Your task to perform on an android device: I need new sports shoes in size 8 for my morning walks, thus I wish to browse sport shoes
Image 0: 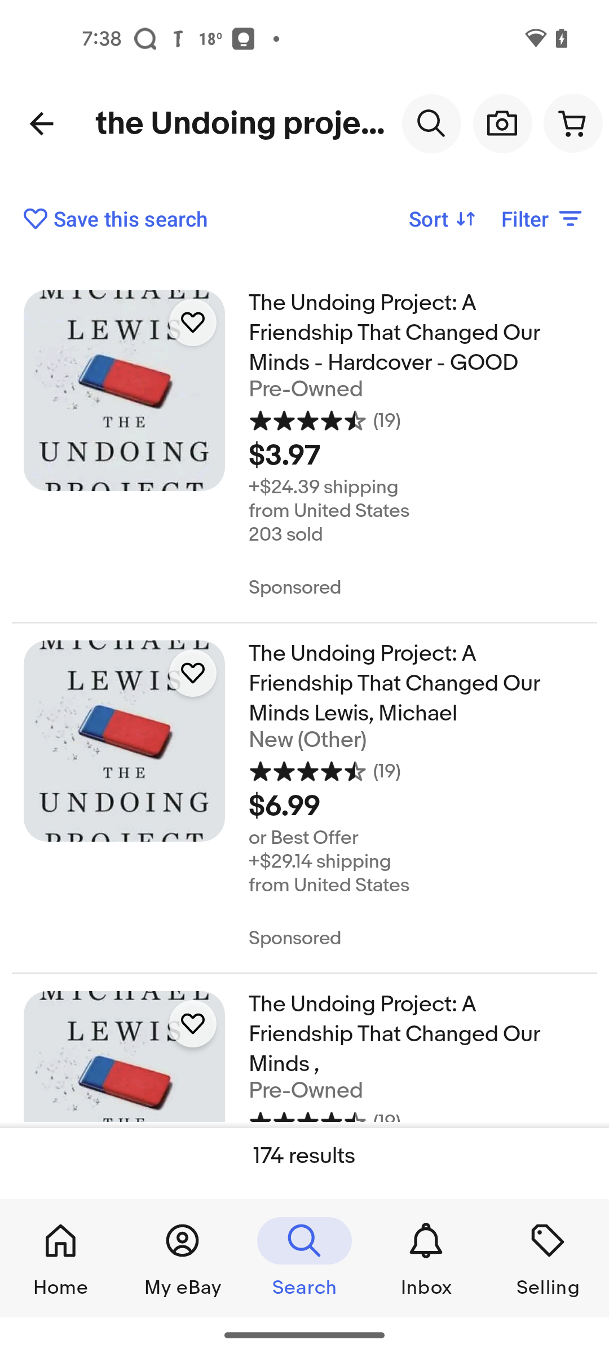
click on the search bar
Step 0: click (239, 124)
Image 1: 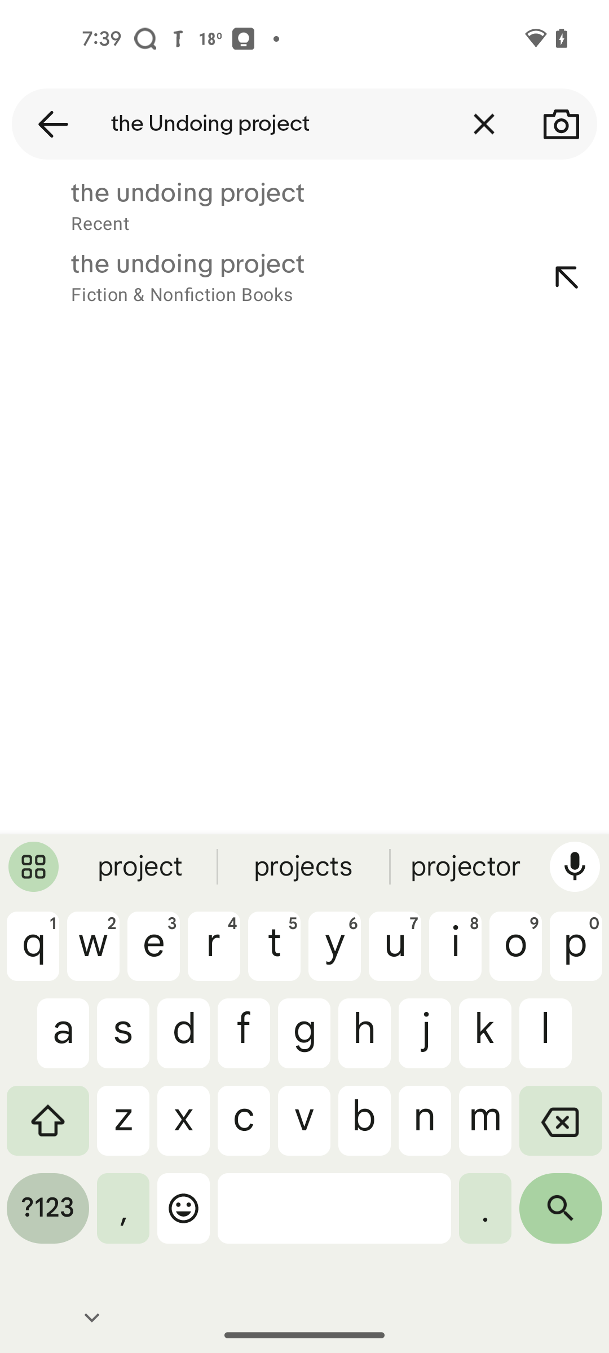
clear search bar
Step 1: click (484, 123)
Image 2: 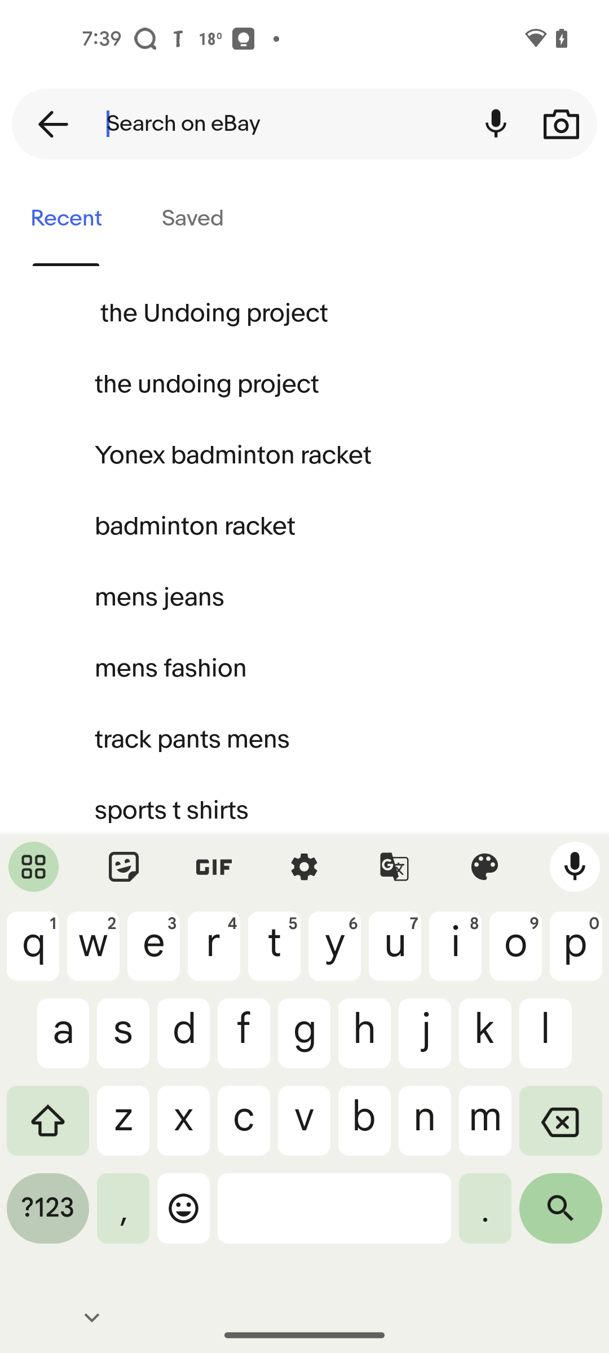
search for sports shoes 
Step 2: type "Sports shoes"
Image 4: 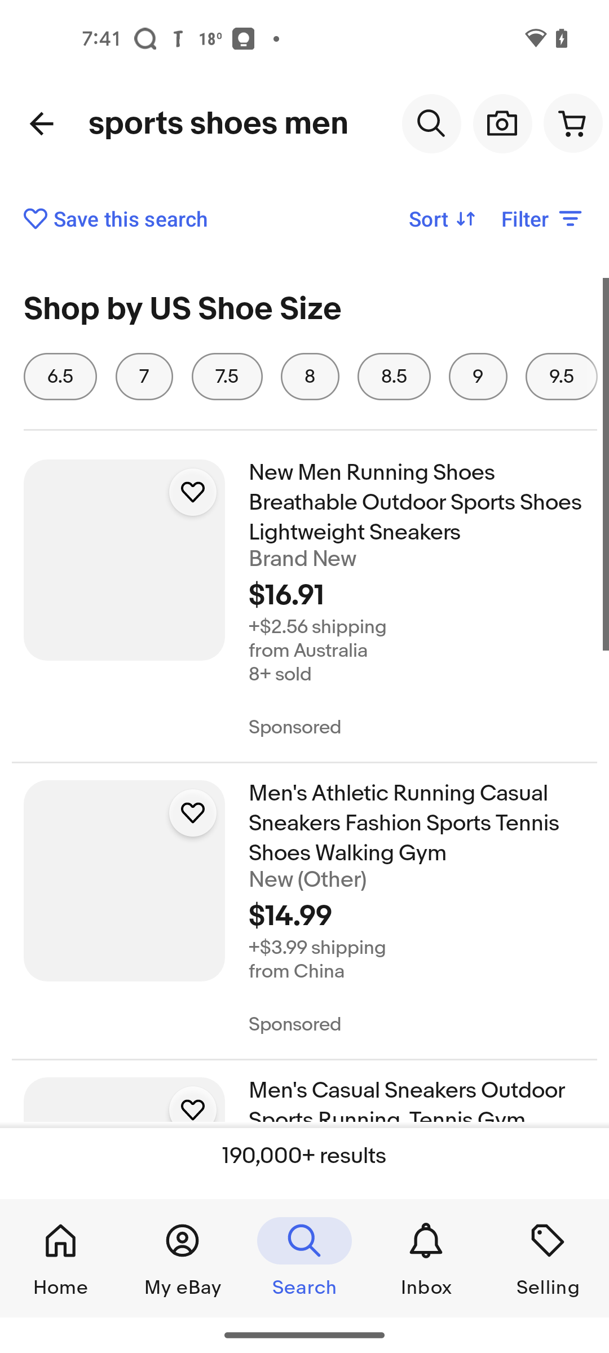
click on the filter
Step 4: click (543, 219)
Image 5: 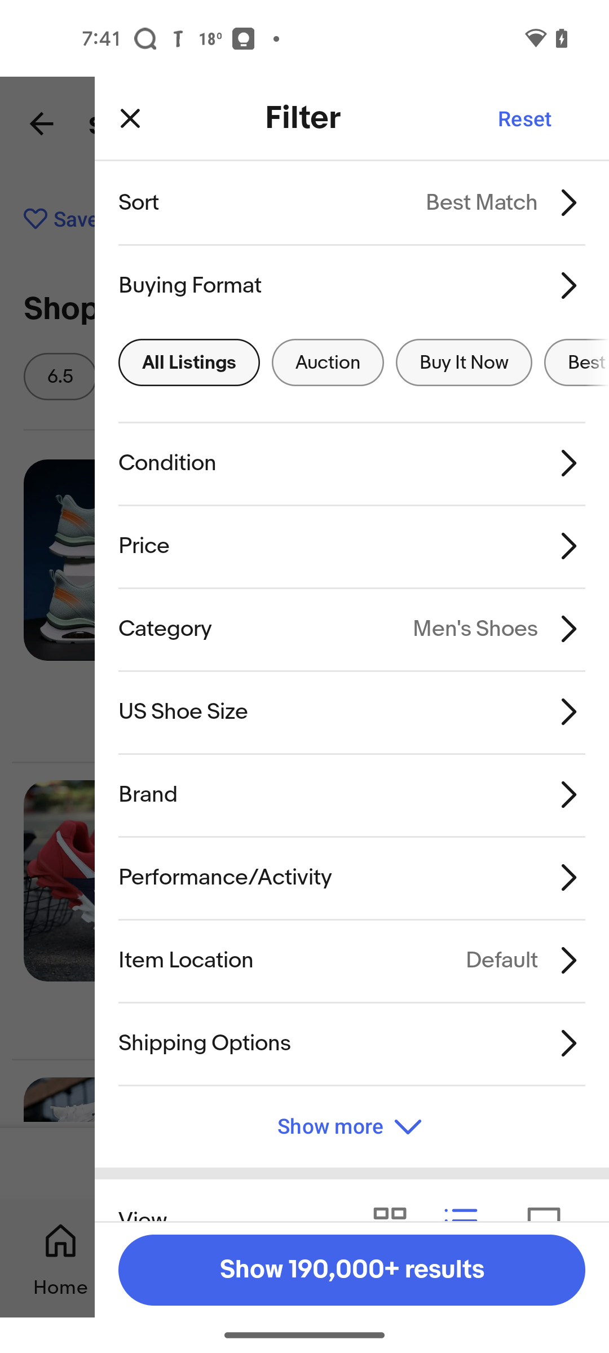
click on the US shoe size
Step 5: click (352, 711)
Image 6: 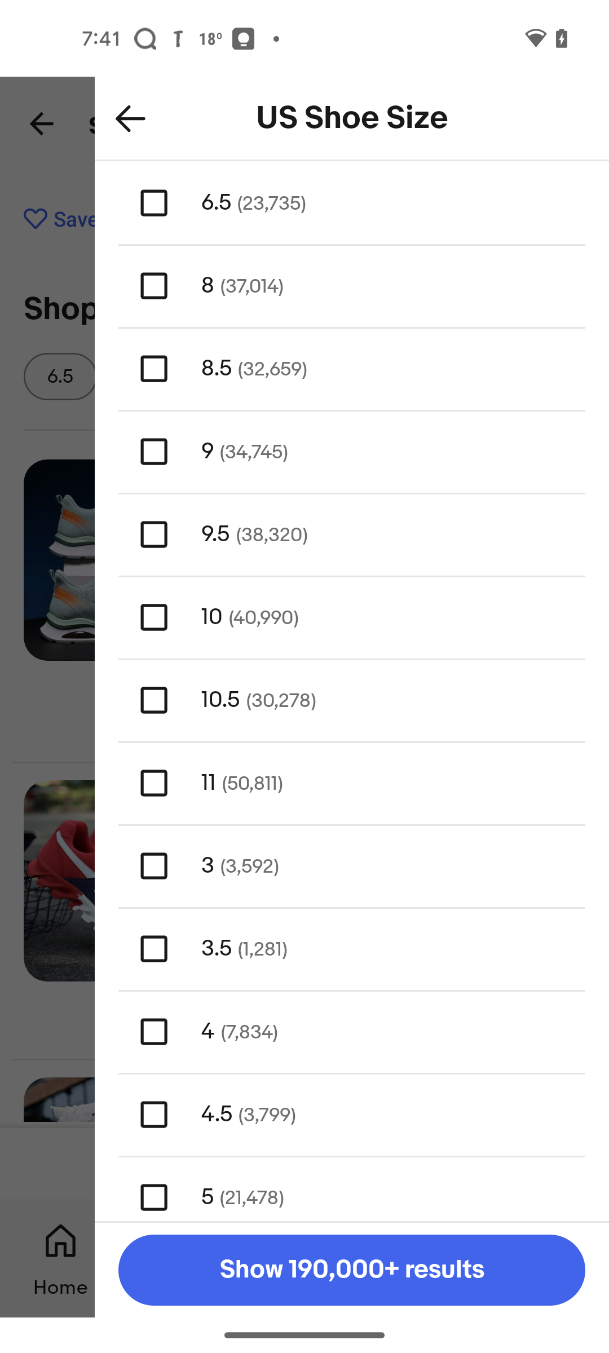
select the 8 size
Step 6: click (154, 286)
Image 7: 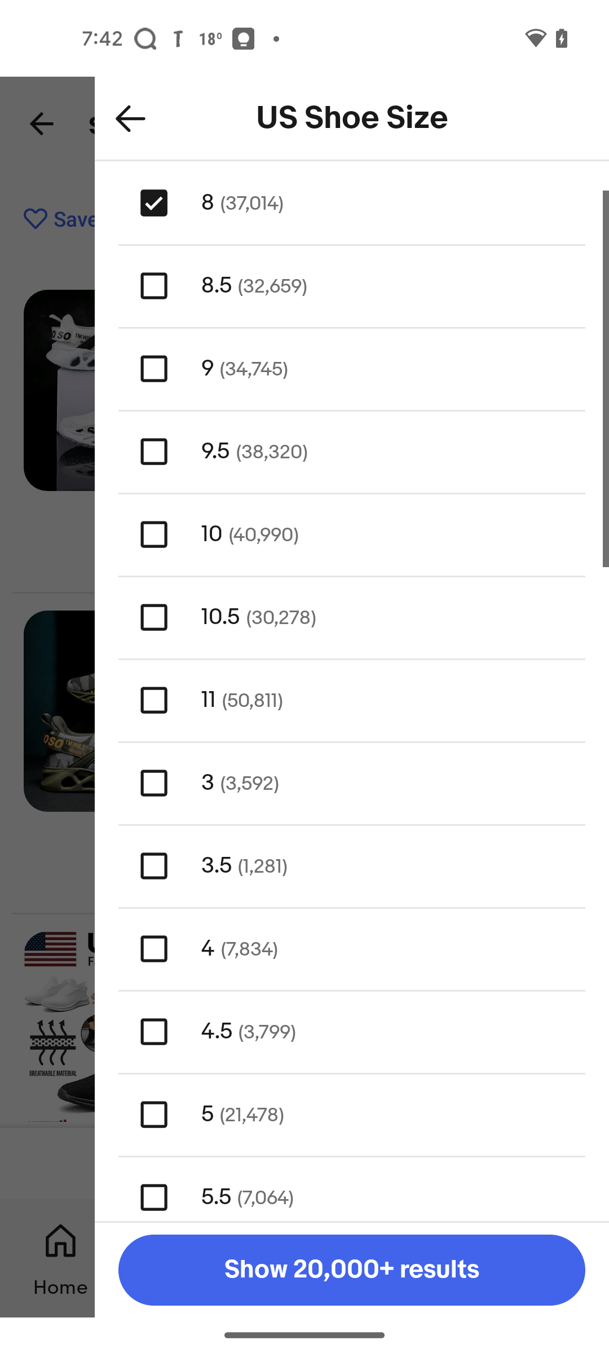
click on the show results button
Step 7: click (417, 1272)